Your task to perform on an android device: I'm now on a family vacation of Paris and am staying at the Britannique hotel. Today, we're going to see the Eiffel Tower. Use the Citymapper app to locate a train departing from Port Royal to the Champ de Mars Eiffel Tower on November 6 after 5:00 PM.
Image 1: 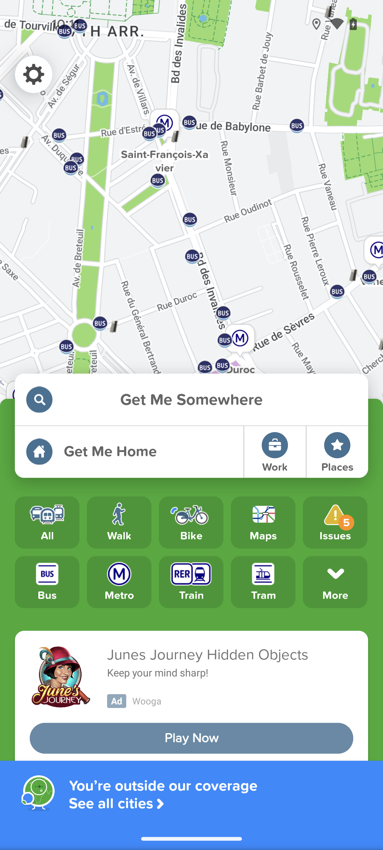
Tap on the location search bar
Step 1: click (191, 399)
Image 2: 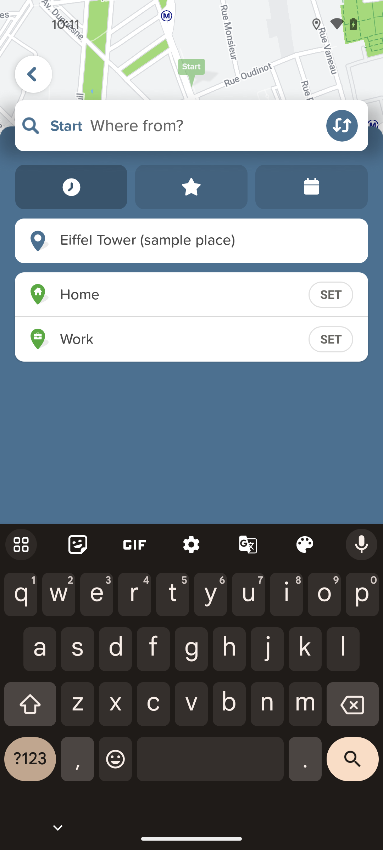
Search the departure station to Port Royal
Step 2: type "Port Royal"
Image 3: 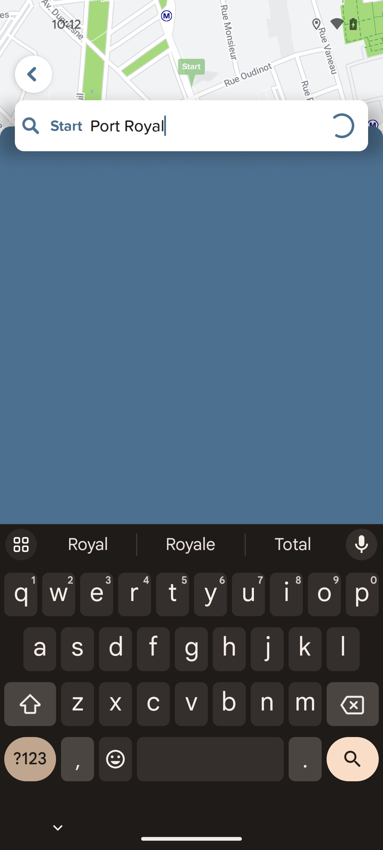
Search the departure station to Port Royal
Step 3: wait
Image 4: 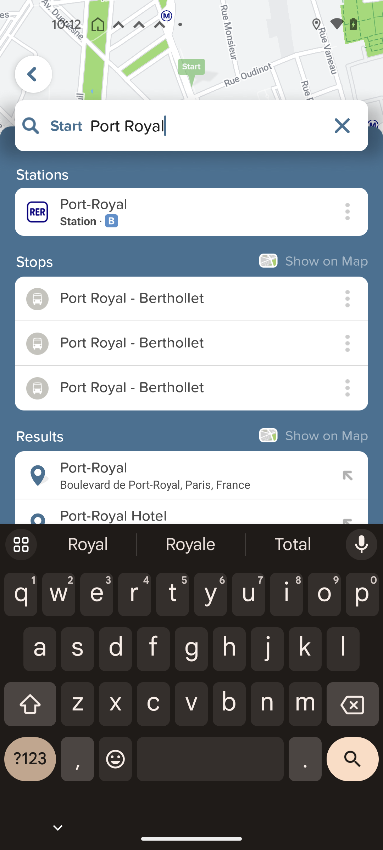
Tap on the first search result
Step 4: click (186, 204)
Image 6: 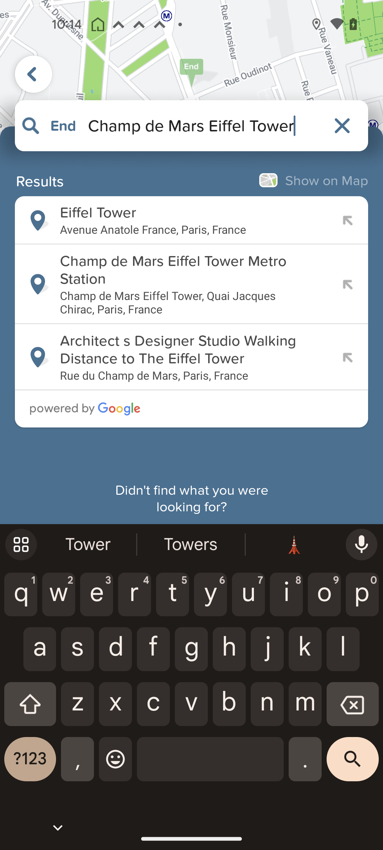
Select the first search result
Step 6: click (186, 212)
Image 7: 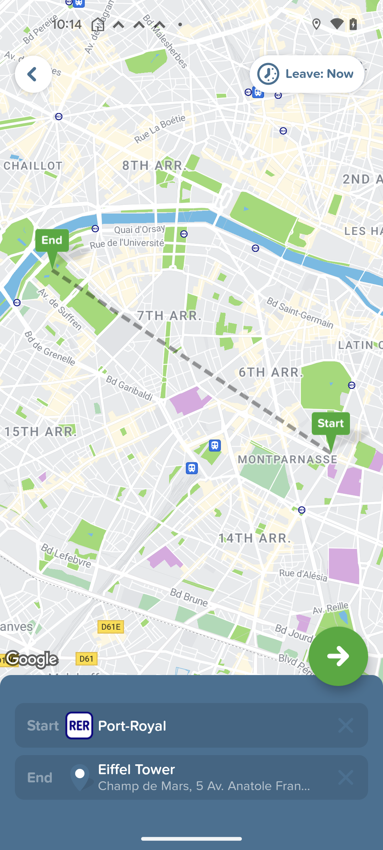
Tap on the right arrow button
Step 7: click (191, 393)
Image 8: 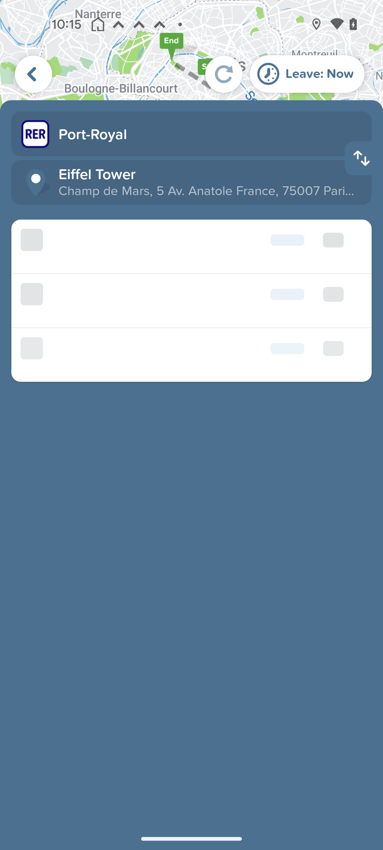
Tap on the right arrow button
Step 8: wait
Image 9: 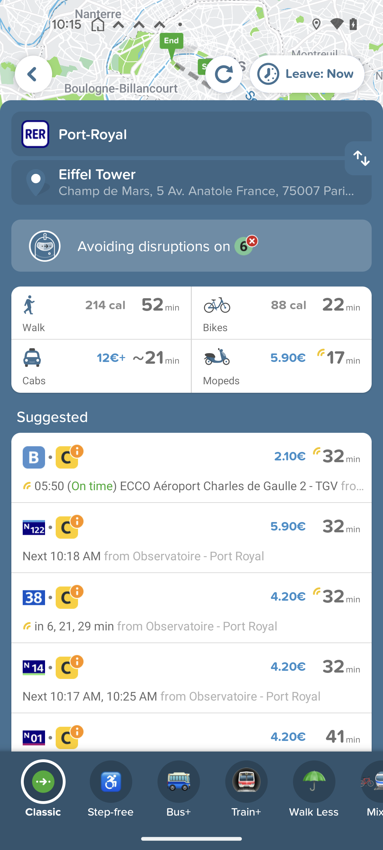
Tap on the train option at the bottom of the screen
Step 9: click (246, 781)
Image 10: 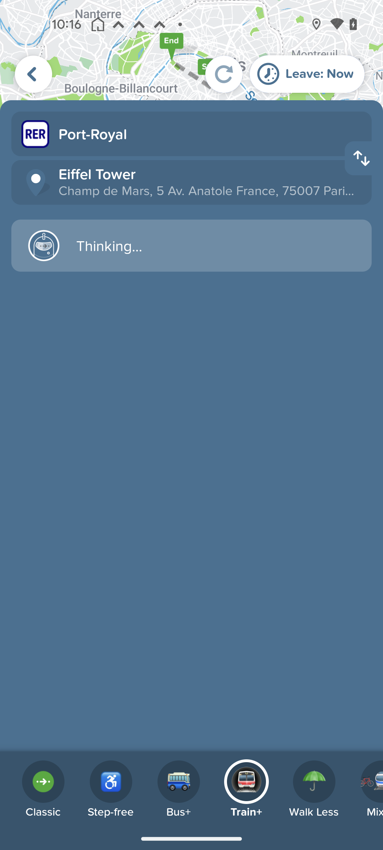
Tap on the train option at the bottom of the screen
Step 10: wait